Your task to perform on an android device: I would like to give some sports equipment to the orphanage situated in the nearby location. Search for a cricket set in the Amazon app.
Image 0: 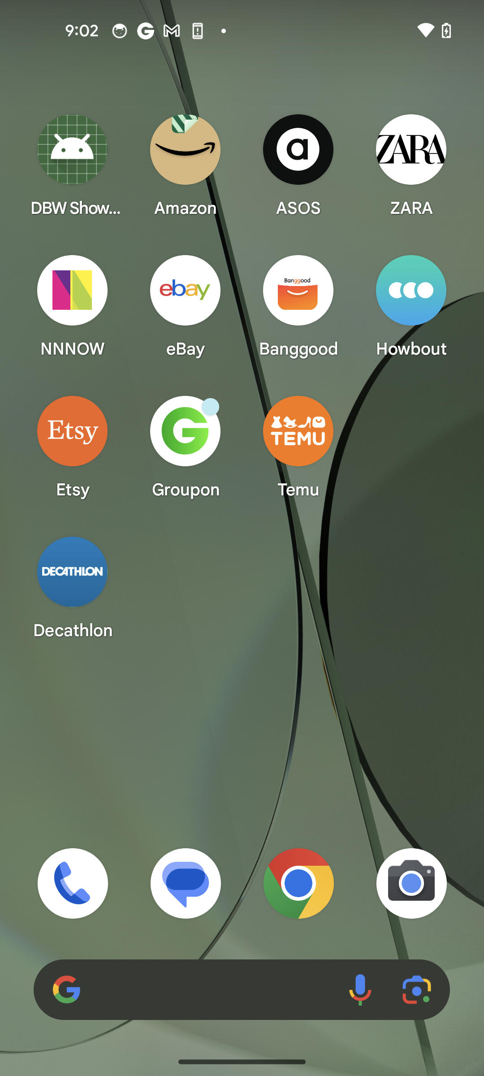
Open the Amazon app
Step 0: open app "Amazon"
Image 1: 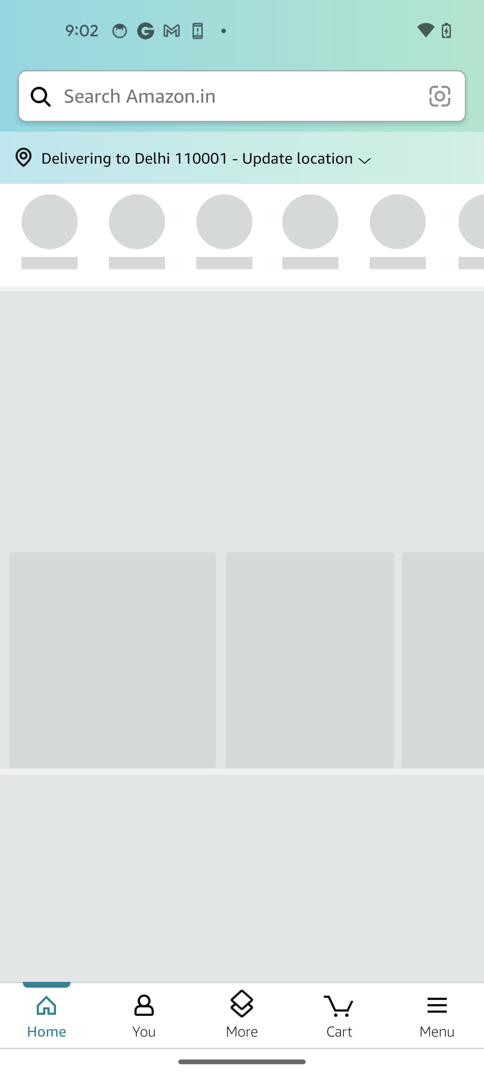
Go to the search bar at the top of the screen
Step 1: wait
Image 2: 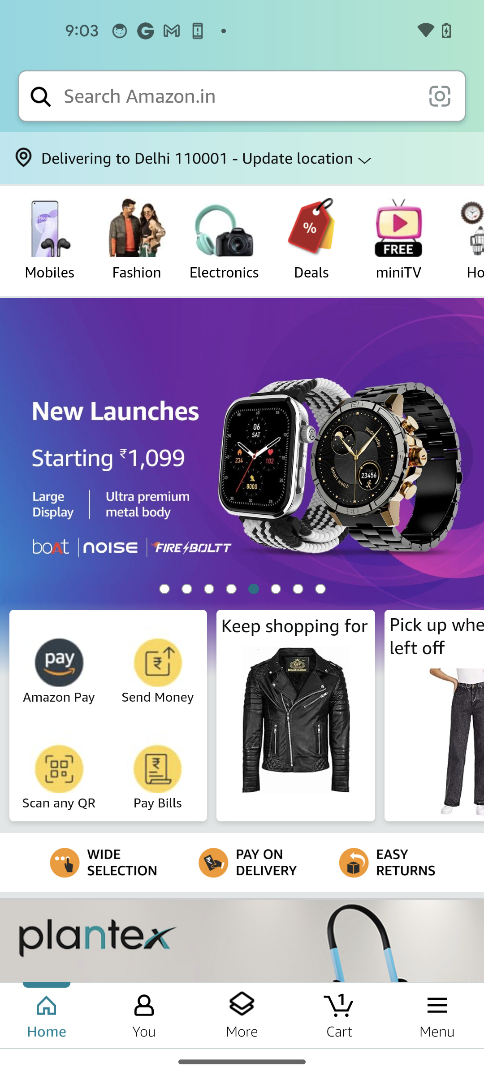
Go to the search bar at the top of the screen
Step 2: click (238, 96)
Image 3: 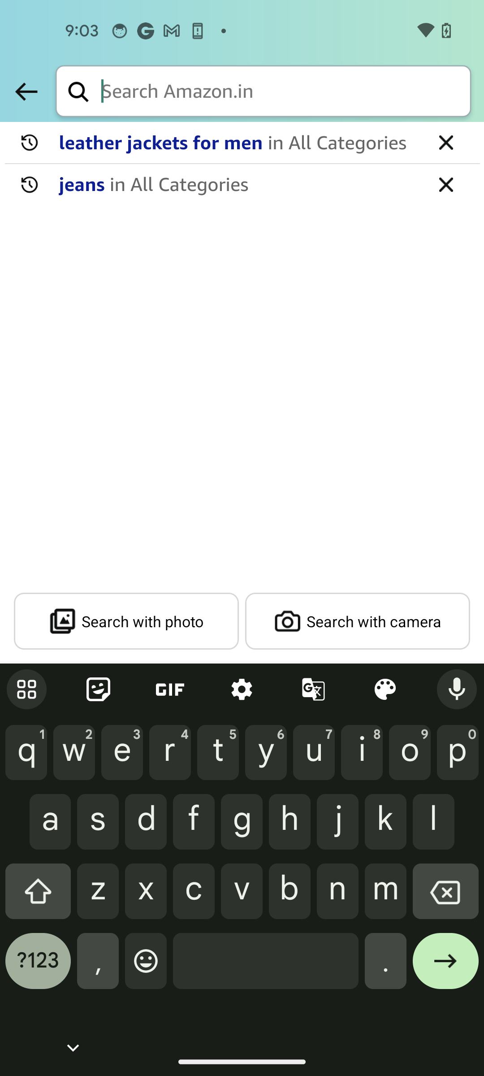
Type Cricket set in the search bar
Step 3: type "Cricket set"
Image 4: 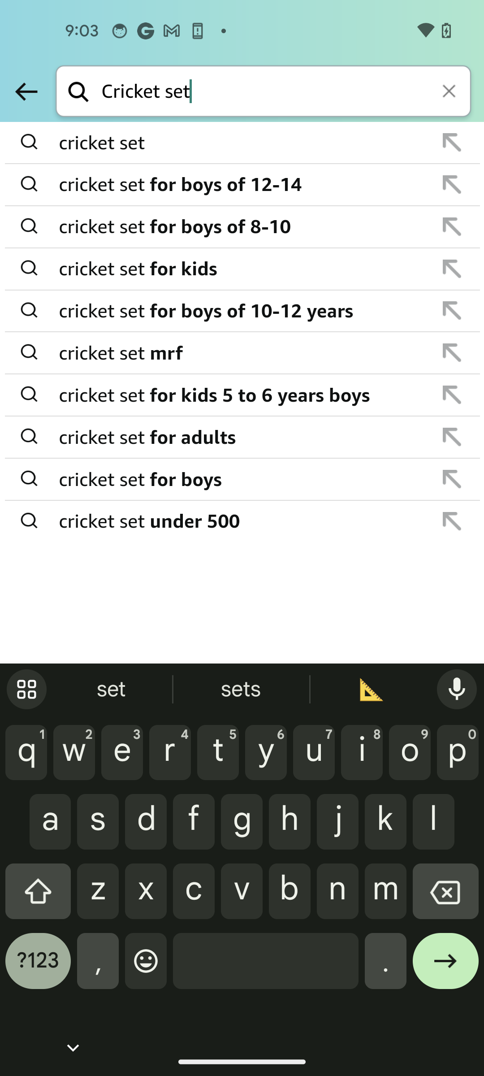
Click on the second searched result
Step 4: click (243, 185)
Image 5: 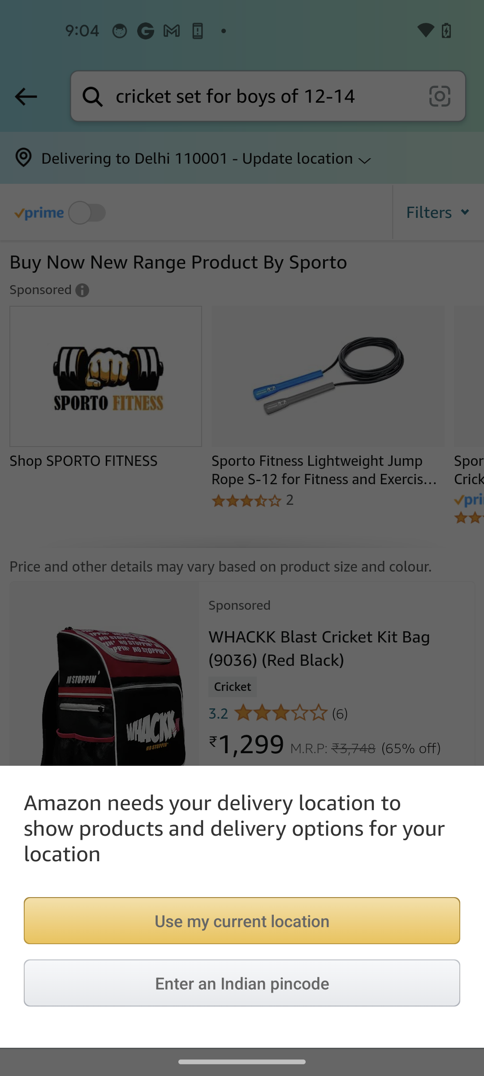
Click on the second searched result
Step 5: wait
Image 6: 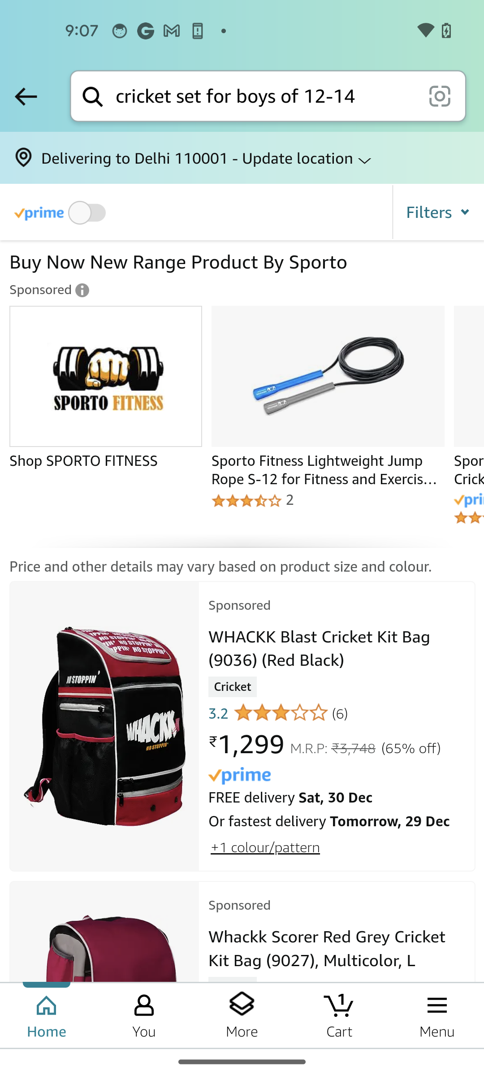
Swipe up to look for the cricket set
Step 6: scroll down
Image 7: 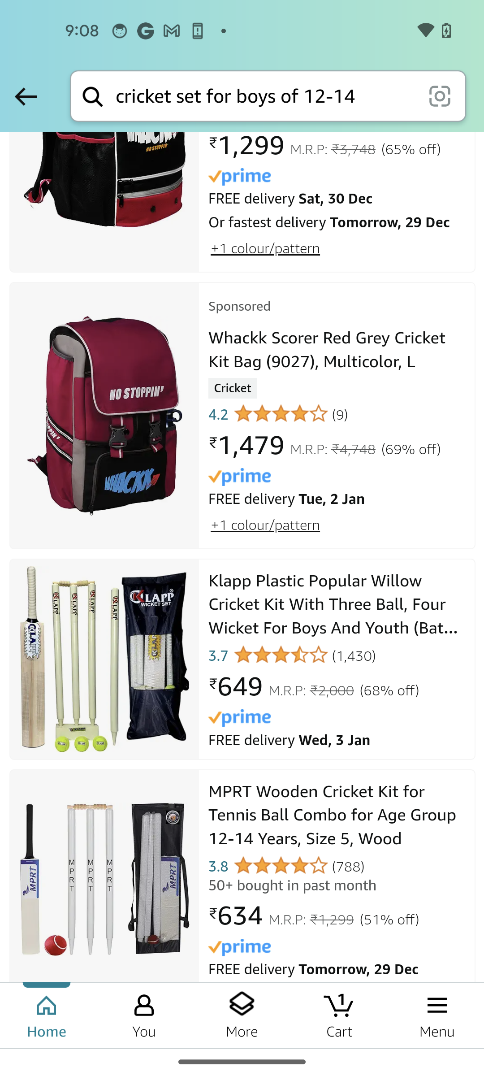
Swipe up to look for the cricket set
Step 7: scroll down